Your task to perform on an android device: Open the Taskito app and set a reminder for 3:15 PM for the Driving Licence task.
Image 0: 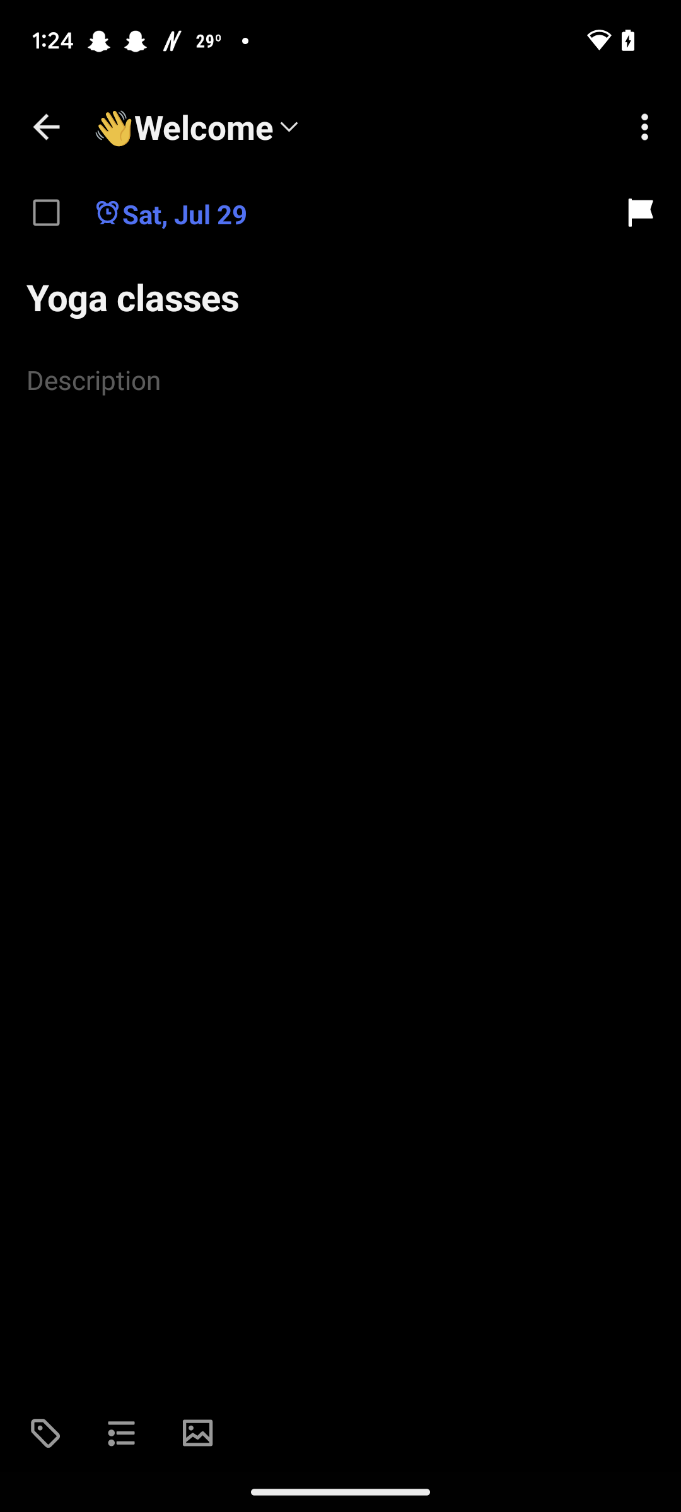
Open the Taskito app
Step 0: open app "Taskito"
Image 1: 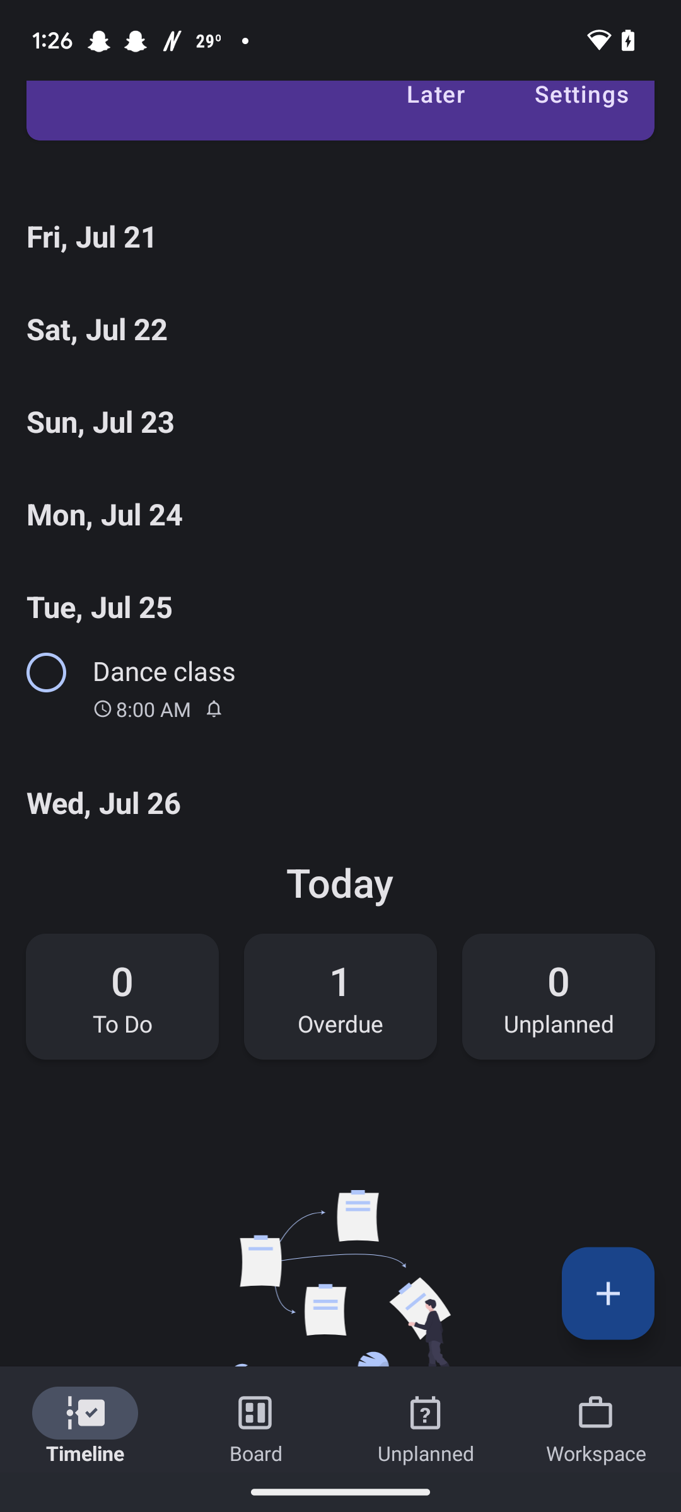
Swipe up to view Driving Licence task
Step 1: scroll down
Image 2: 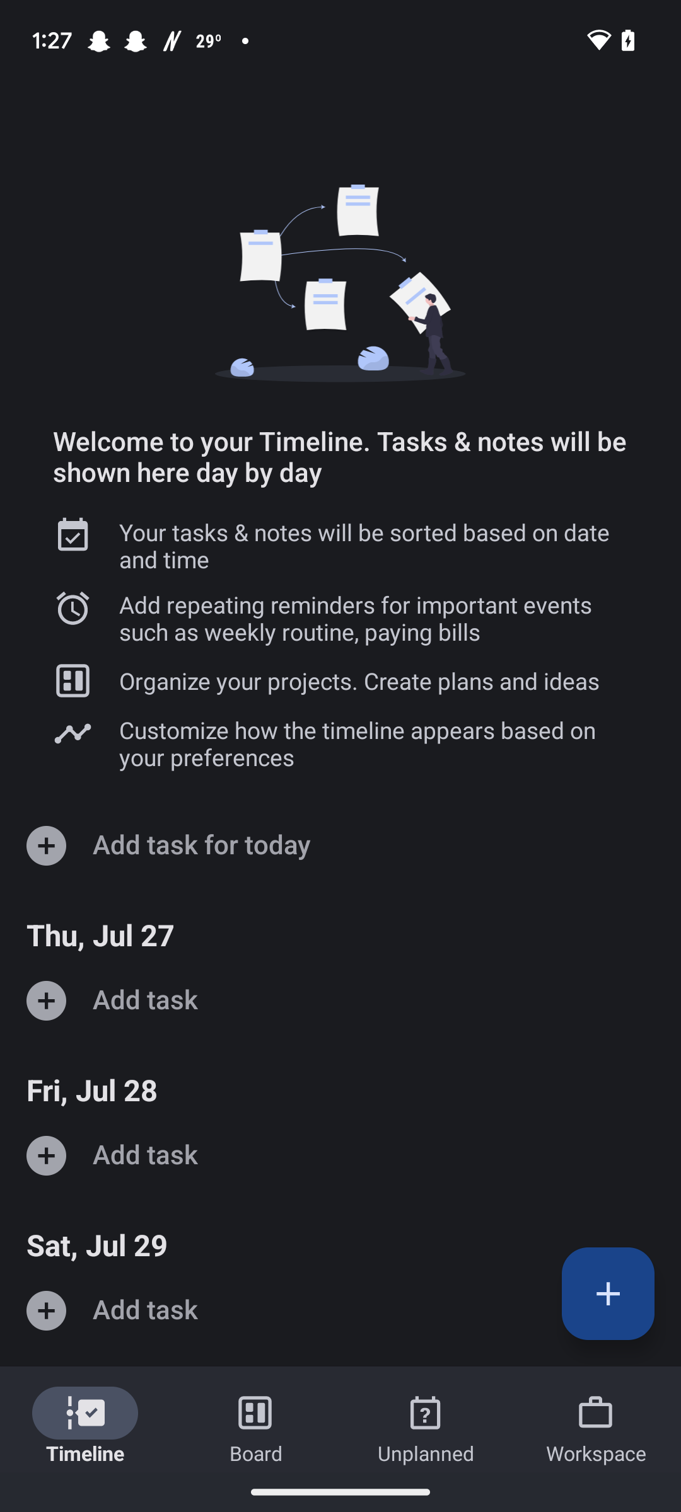
Swipe up to view Driving Licence task
Step 2: scroll down
Image 3: 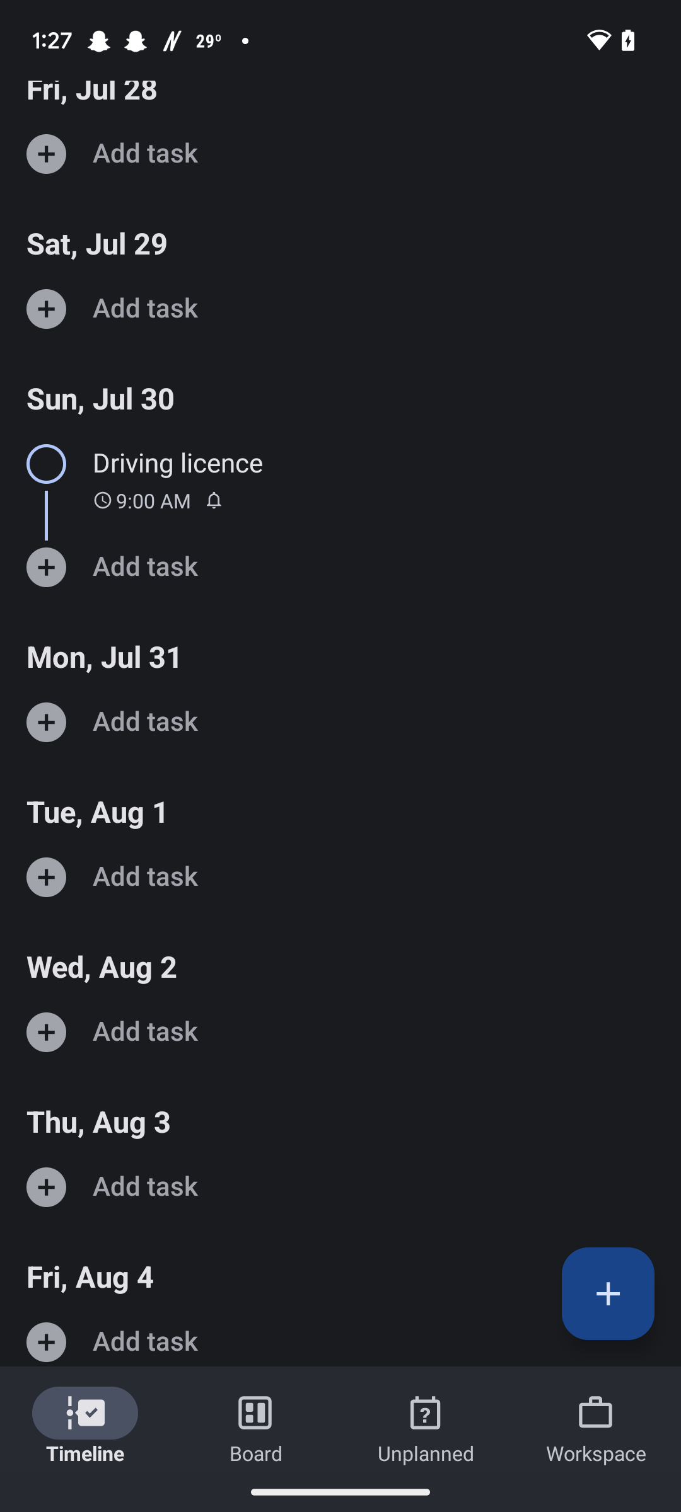
Click on the Driving Licence task
Step 3: click (373, 462)
Image 4: 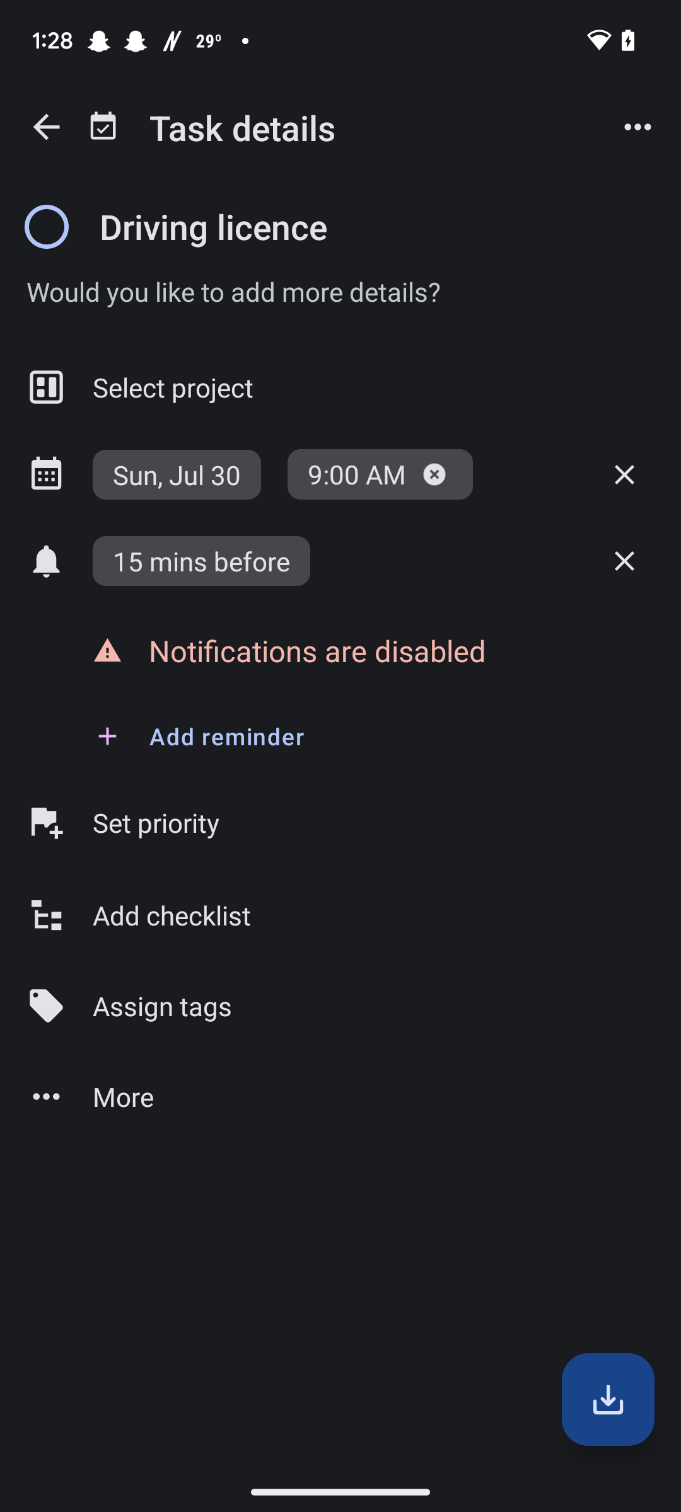
Click on the bell icon 
Step 4: click (45, 564)
Image 5: 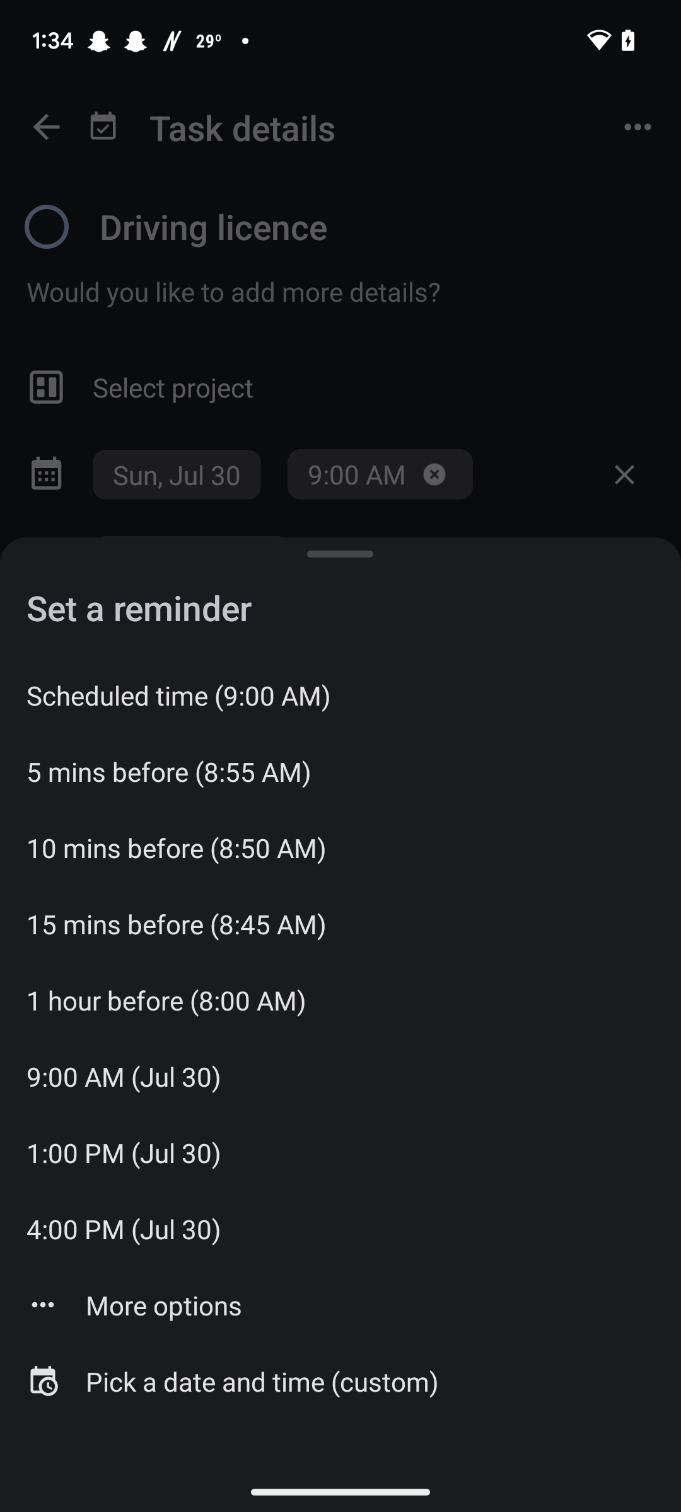
Click on the more options
Step 5: click (340, 1305)
Image 6: 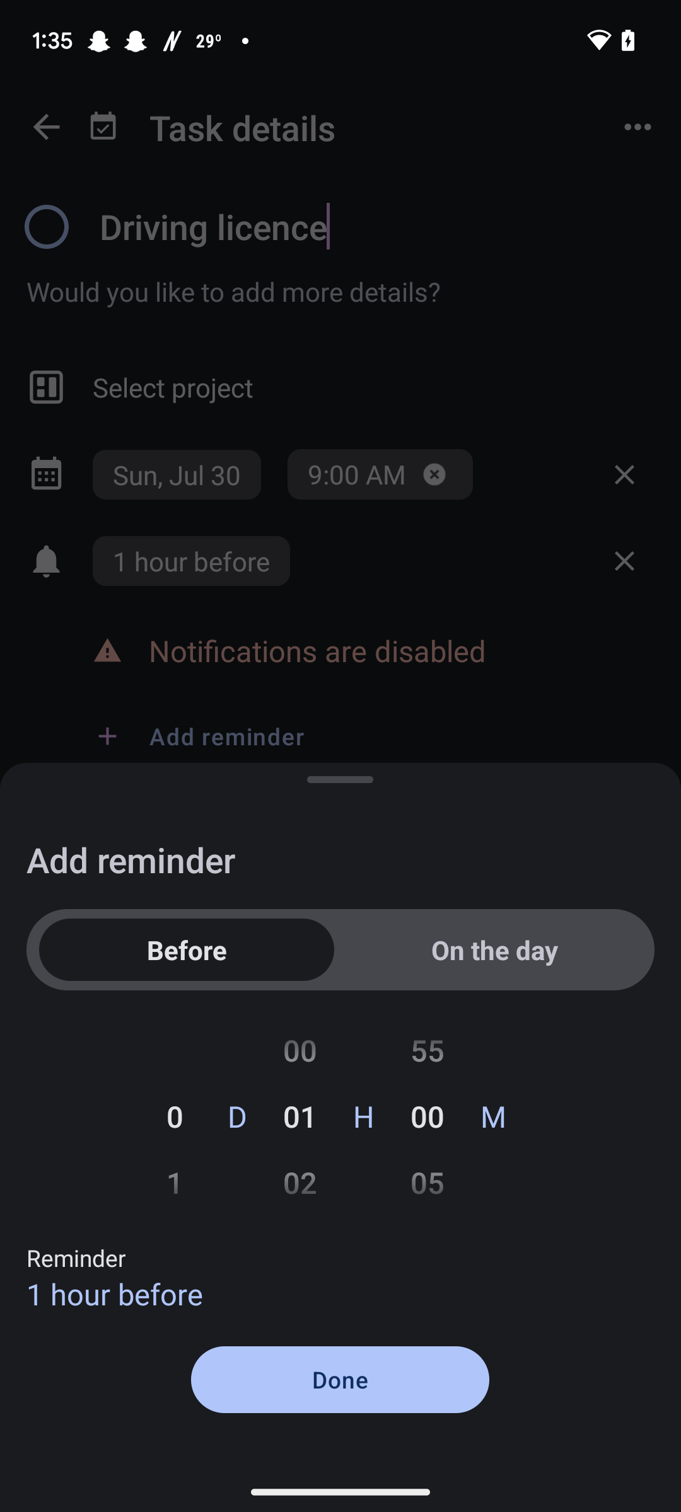
Swipe up the hours to 3.
Step 6: scroll down
Image 7: 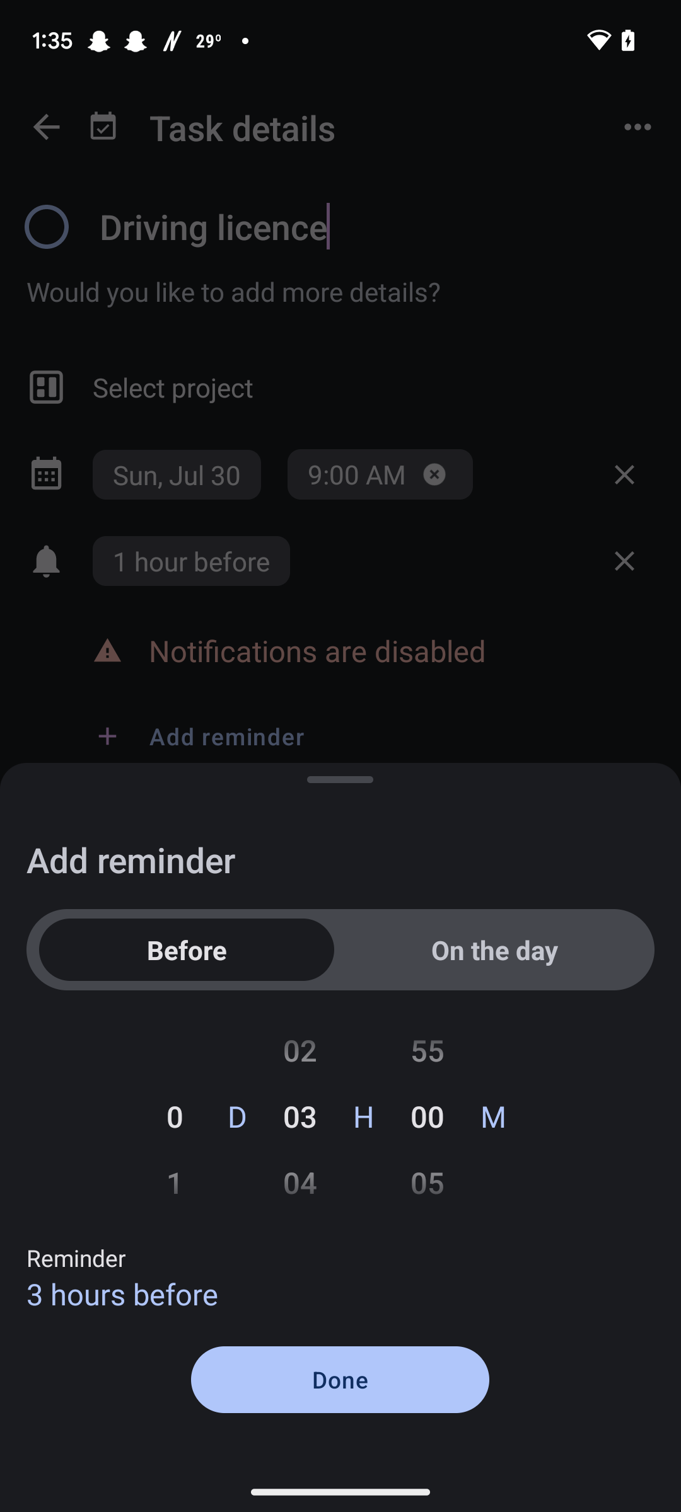
Swipe up the minute to 15
Step 7: scroll down
Image 8: 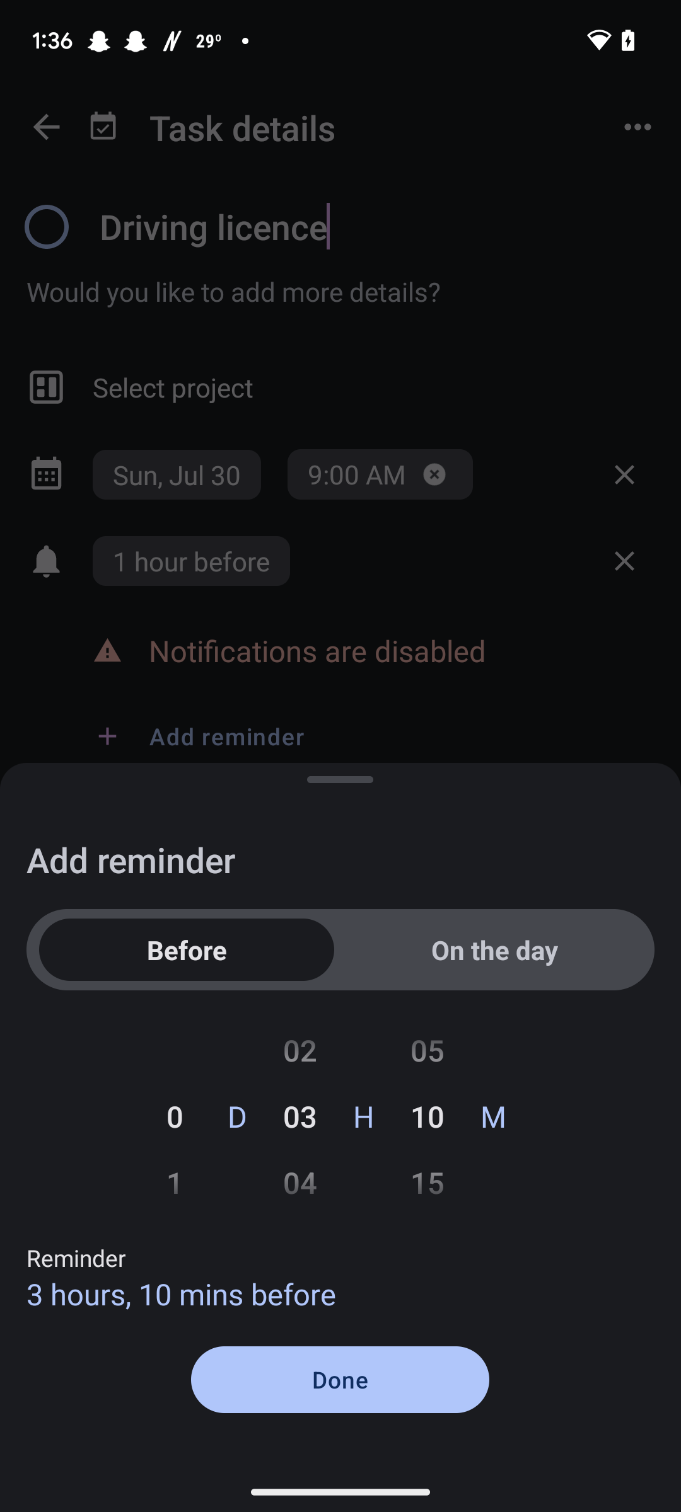
Swipe up the minute to 15
Step 8: scroll down
Image 9: 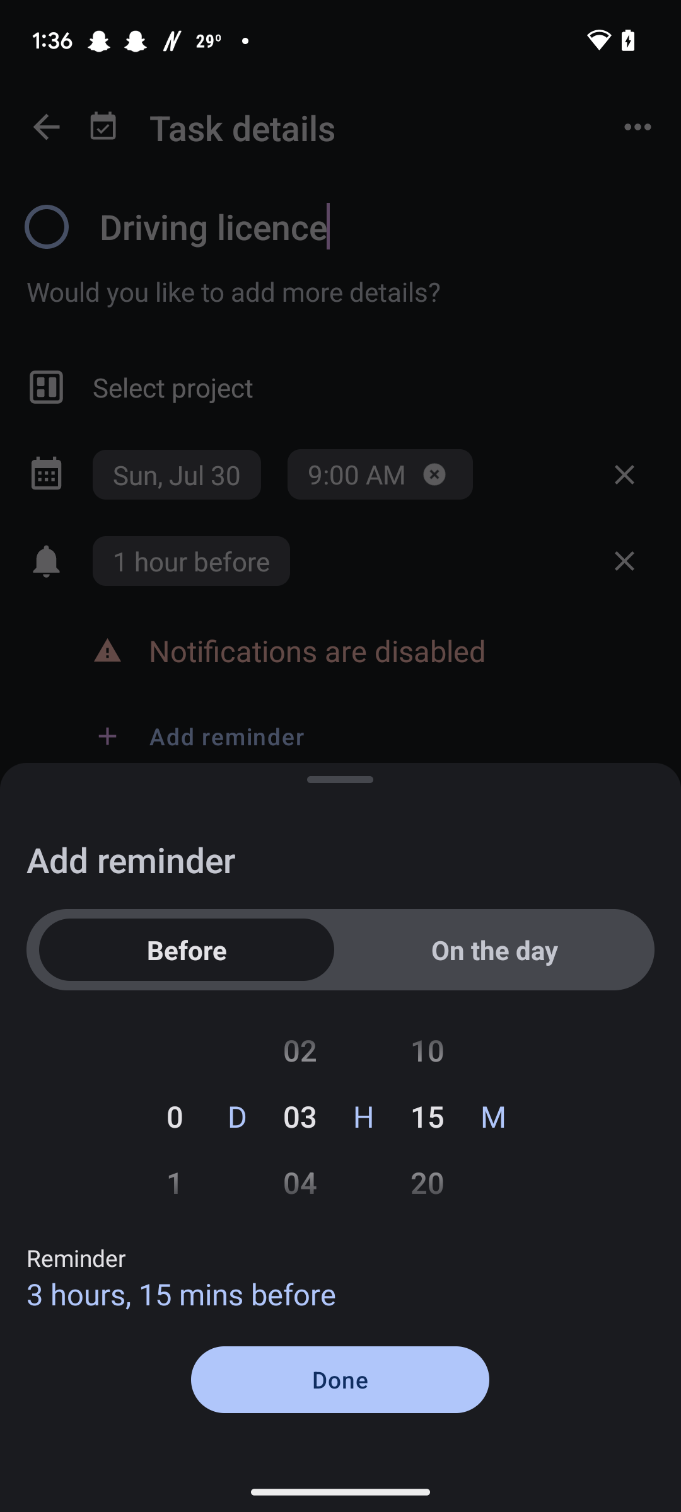
Click on the Done button
Step 9: click (340, 1380)
Image 10: 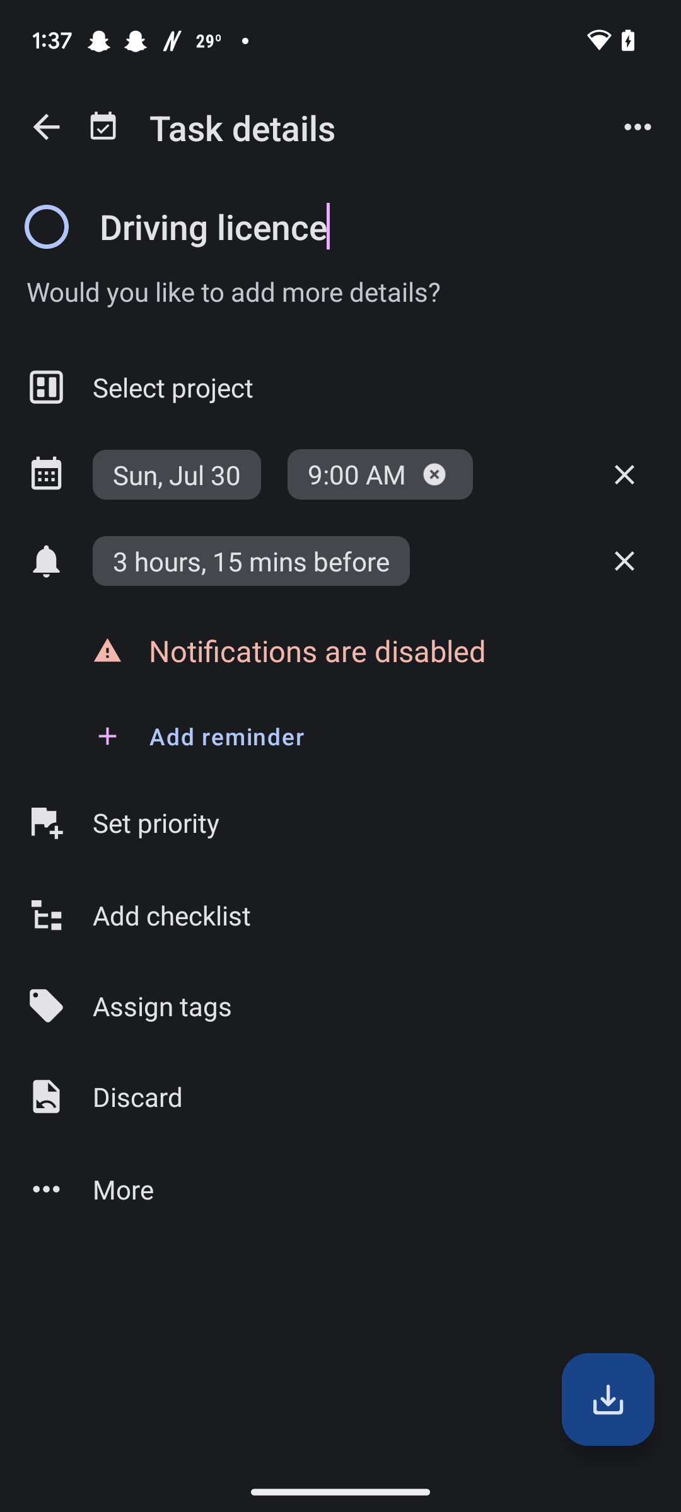
Click on the Save button
Step 10: click (608, 1399)